Your task to perform on an android device: Open the reminder app and snooze the Kids School PTM reminder by 10 minutes.
Image 0: 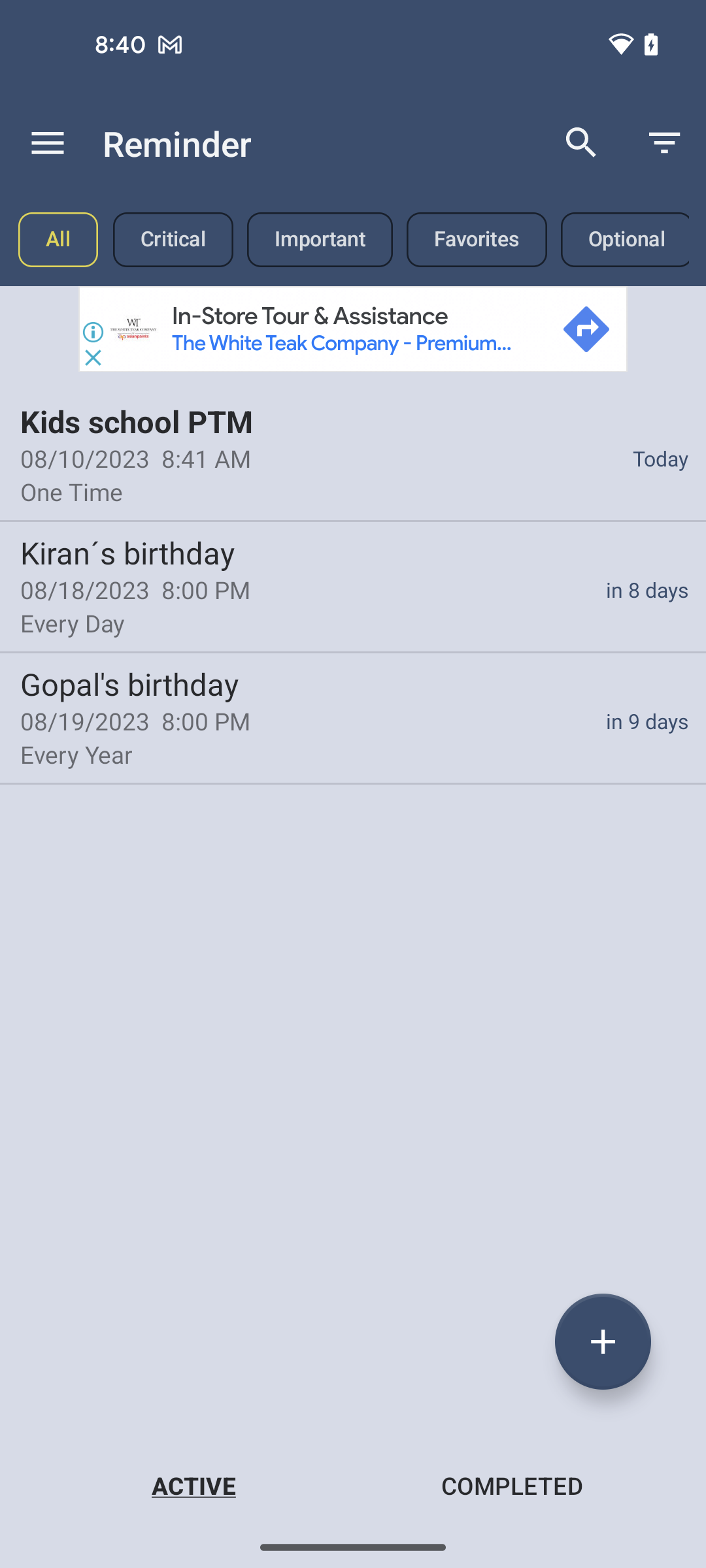
Step 0: wait
Image 2: 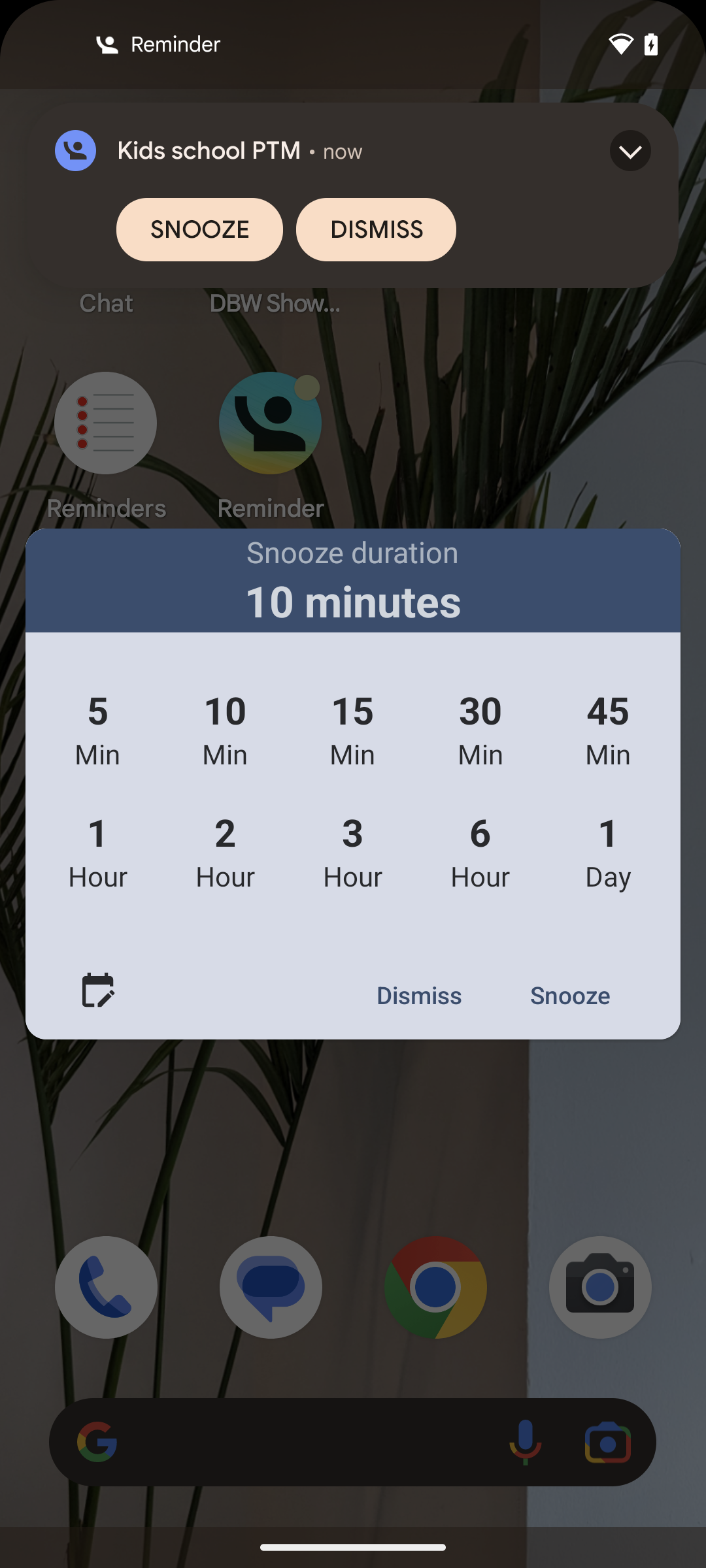
Click on the 10 minute
Step 2: click (225, 710)
Image 3: 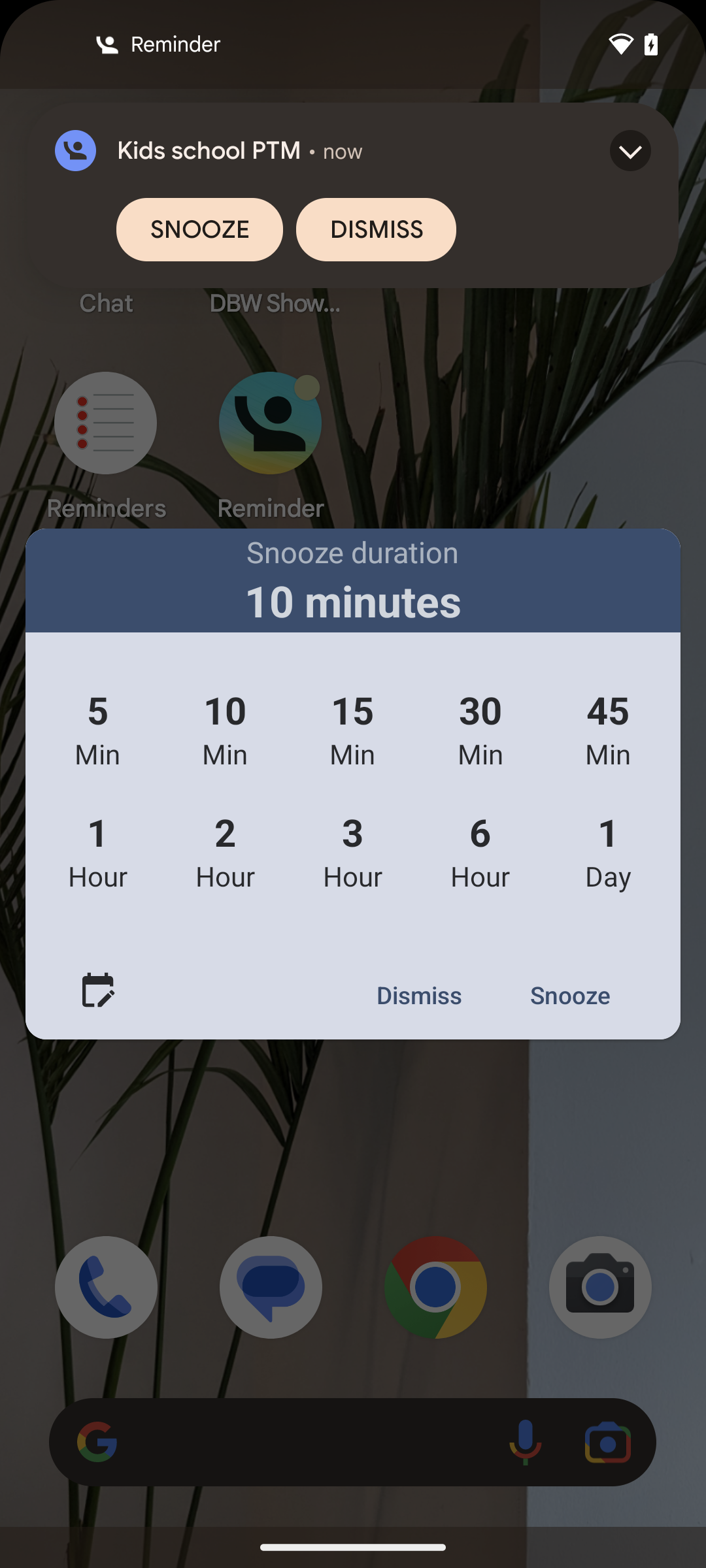
Tap on the snooze button at the bottom right corner of the screen
Step 3: click (570, 995)